Your task to perform on an android device: there is an Important meeting with client and i am left with no fresh formal shirts so ,Search for formal shirts in the H&M app
Image 0: 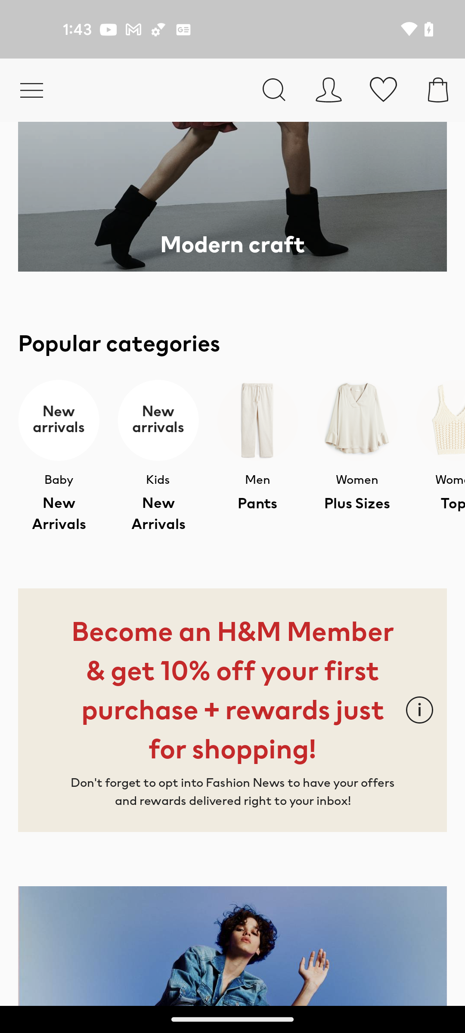
Open the H&M app
Step 0: open app "H&M"
Image 1: 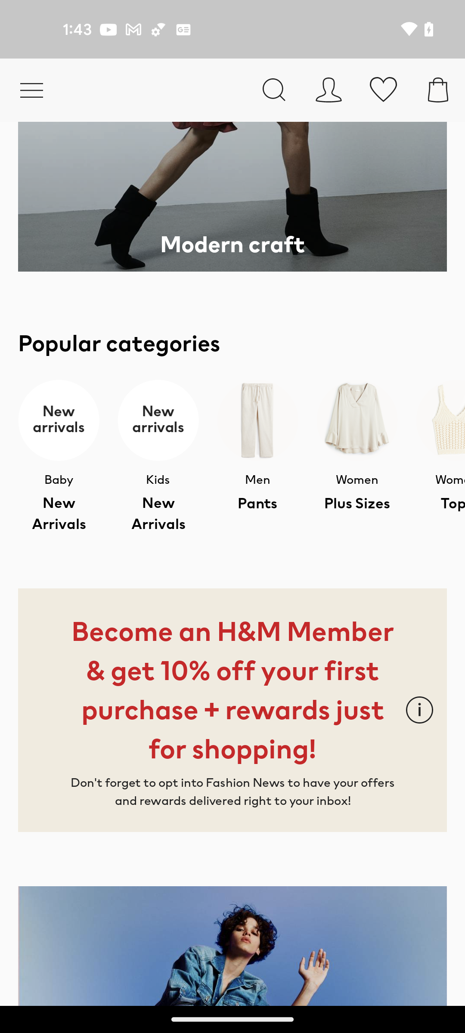
Click on the search icon at the top of the screen
Step 1: click (271, 97)
Image 2: 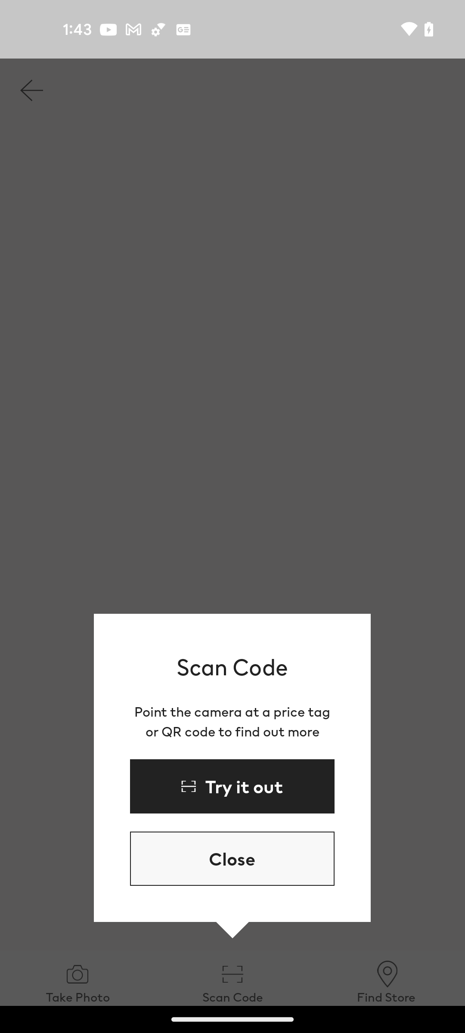
Click on the Close button in the pop up
Step 2: click (232, 859)
Image 3: 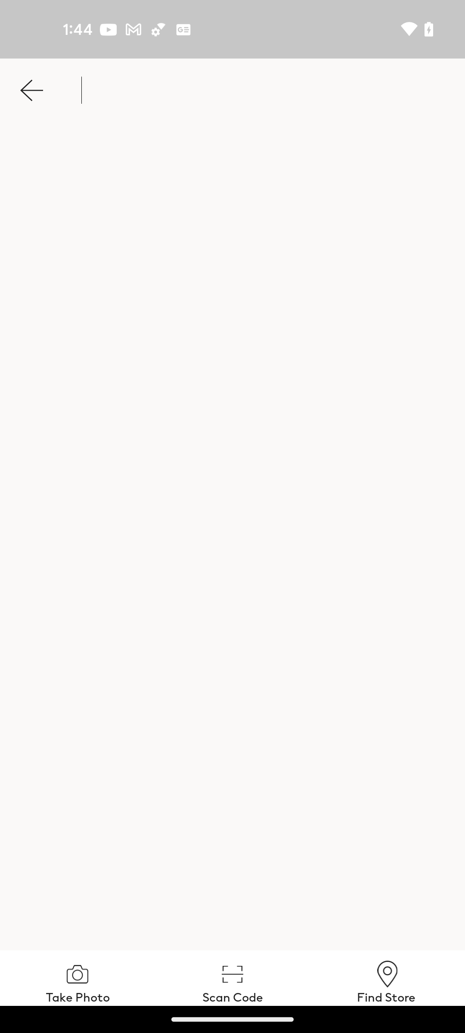
Search for Formal shirts in the search bar
Step 3: type "Formal Shirts"
Image 4: 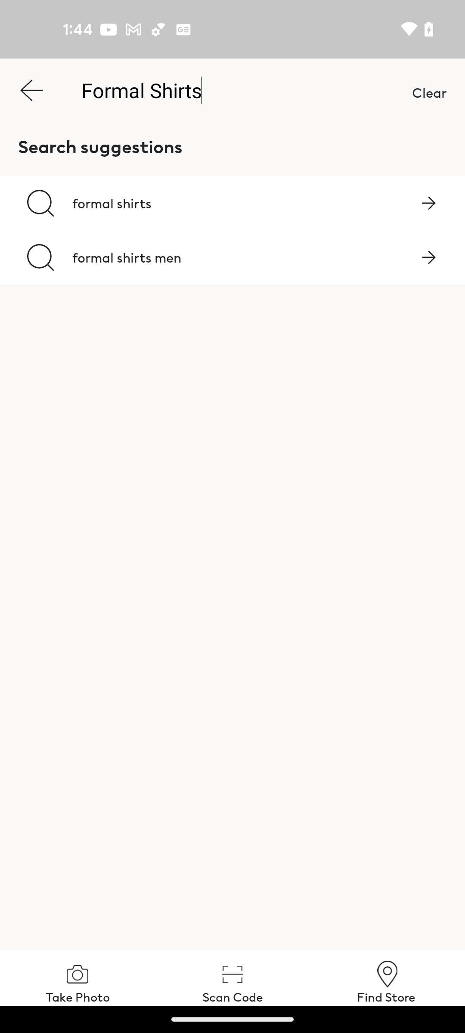
Select the first search result from the suggestions
Step 4: click (266, 203)